Your task to perform on an android device: I am looking forward to having a used car for myself. Search for a used car in the CarTrade app.
Image 0: 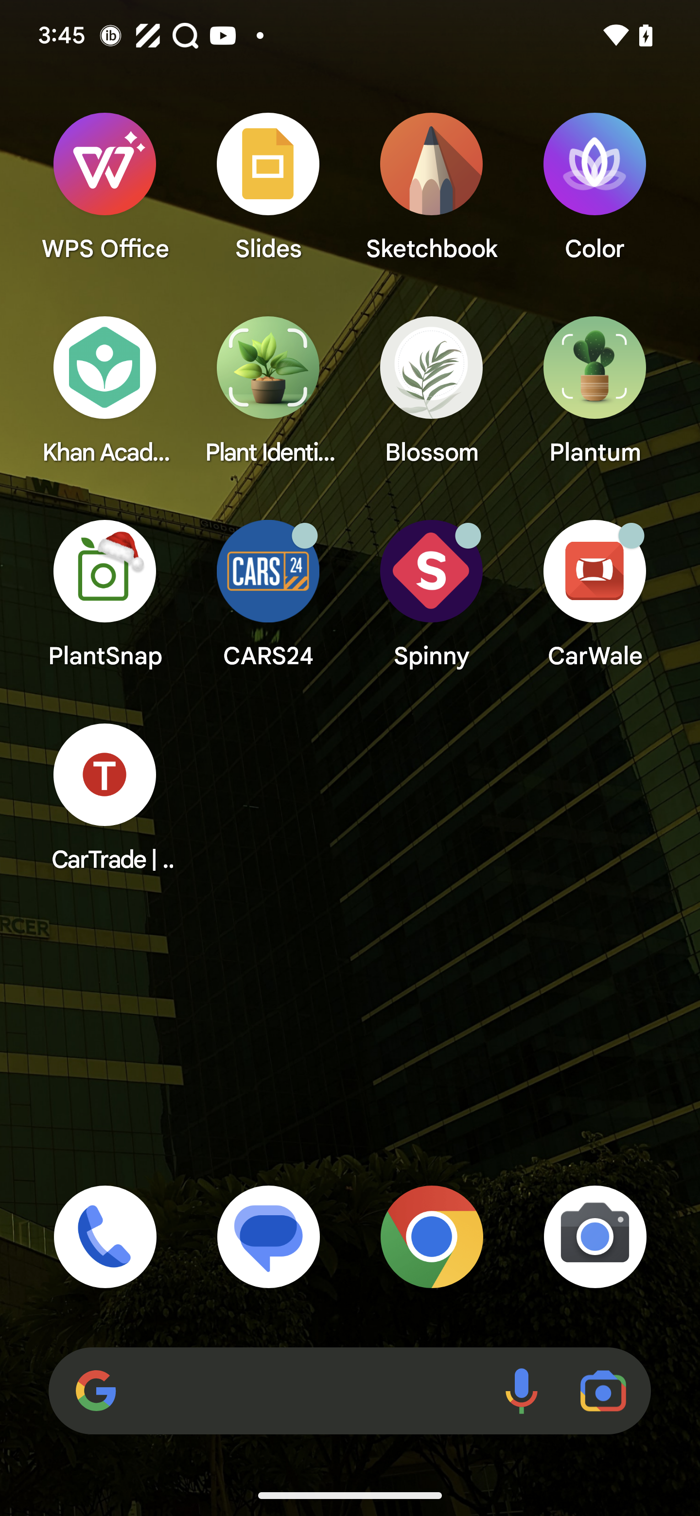
Open CarTrade app
Step 0: open app "CarTrade | Used Cars, New Cars"
Image 1: 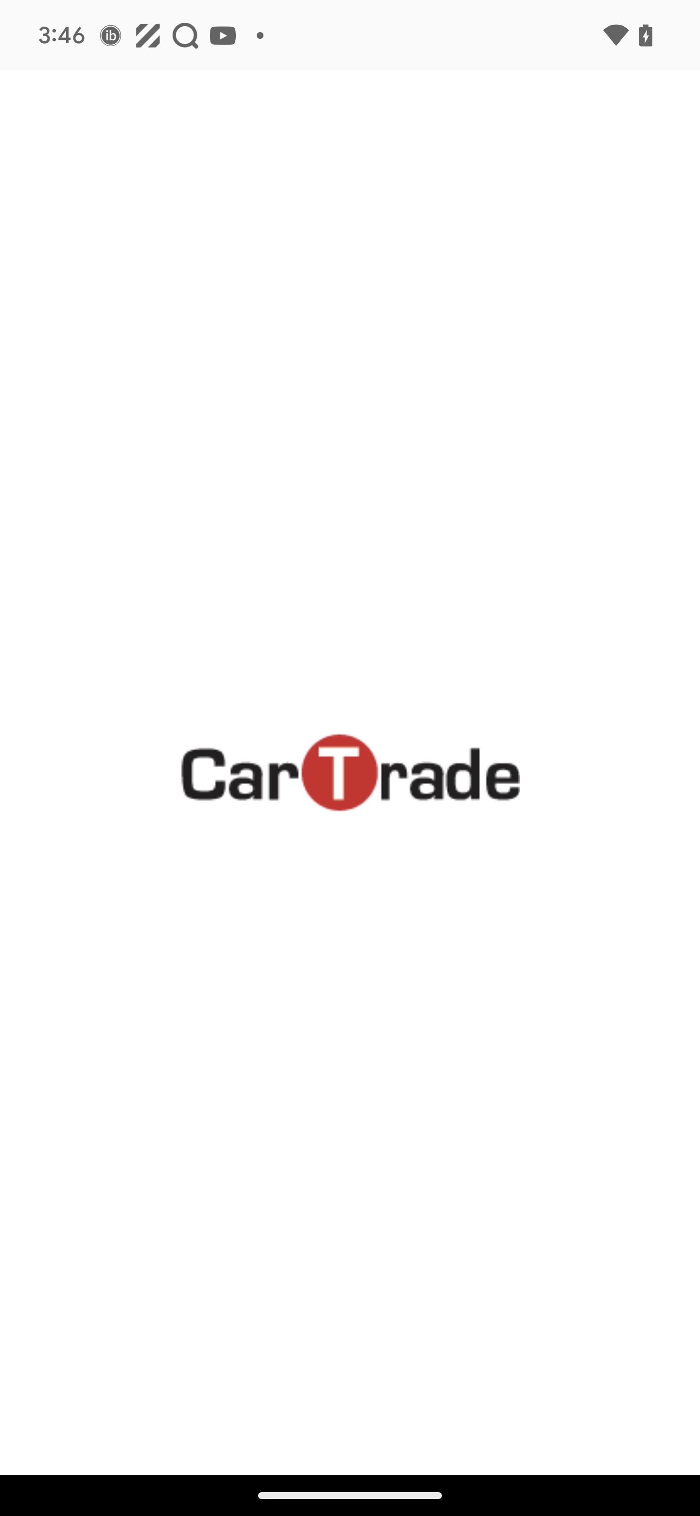
Open CarTrade app
Step 1: wait
Image 2: 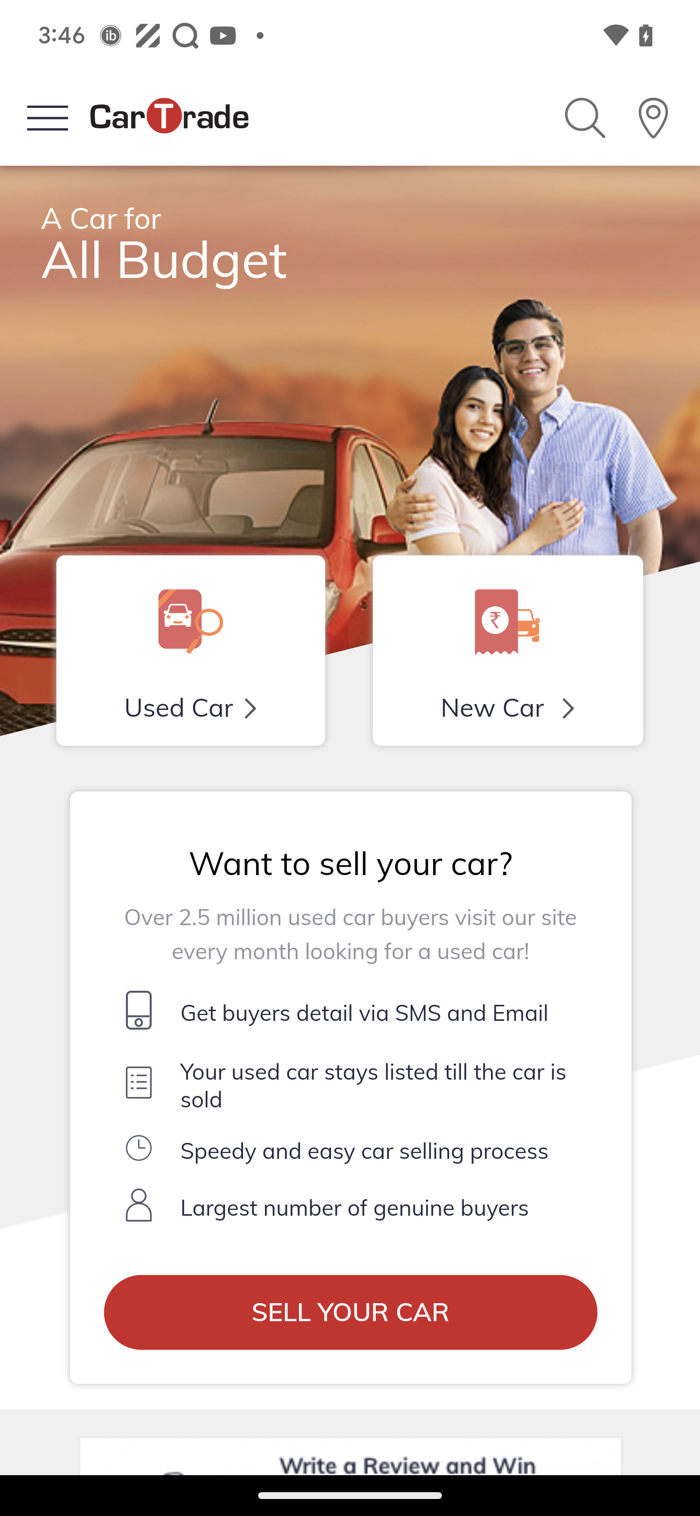
Click on the search icon 
Step 2: click (351, 773)
Image 3: 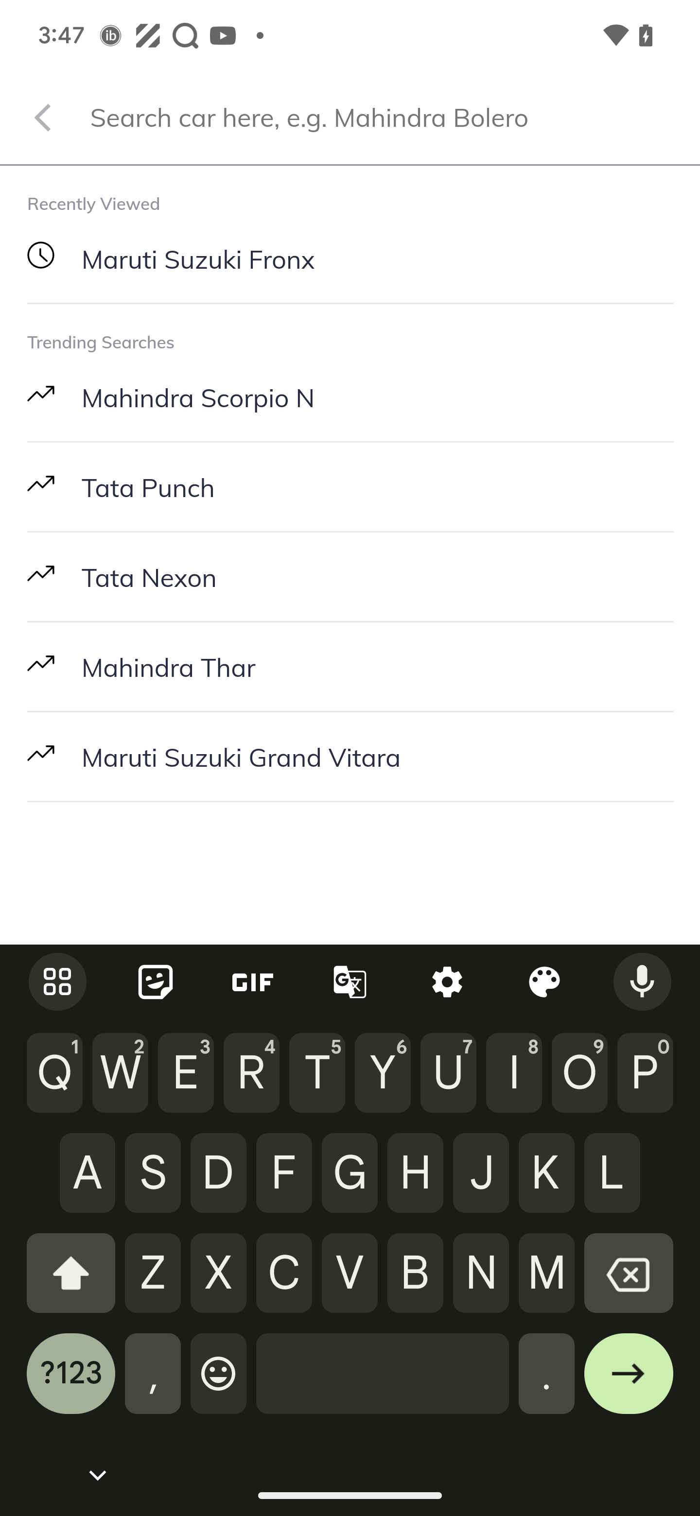
Type SUV Car in the search bar
Step 3: type "SUV Cars"
Image 4: 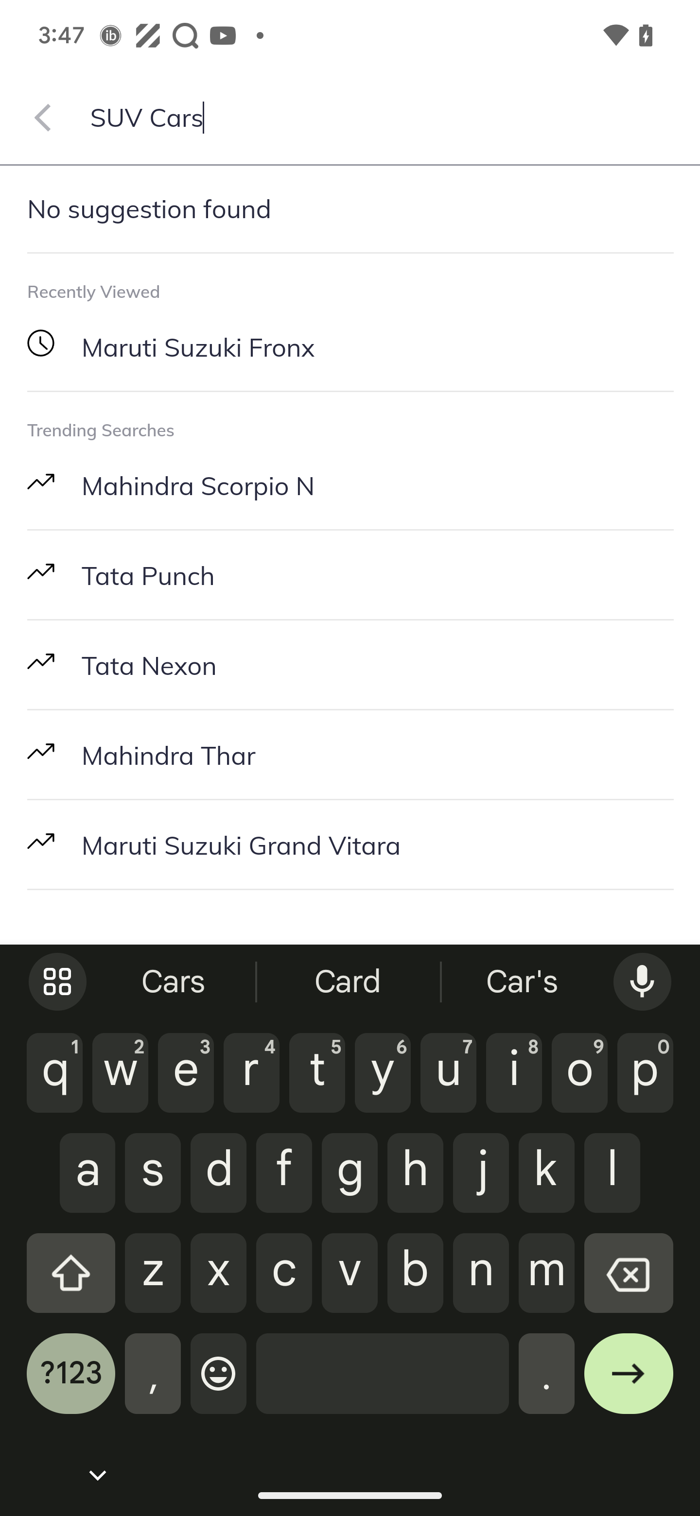
Click on the Maruti Fronx
Step 4: click (195, 347)
Image 5: 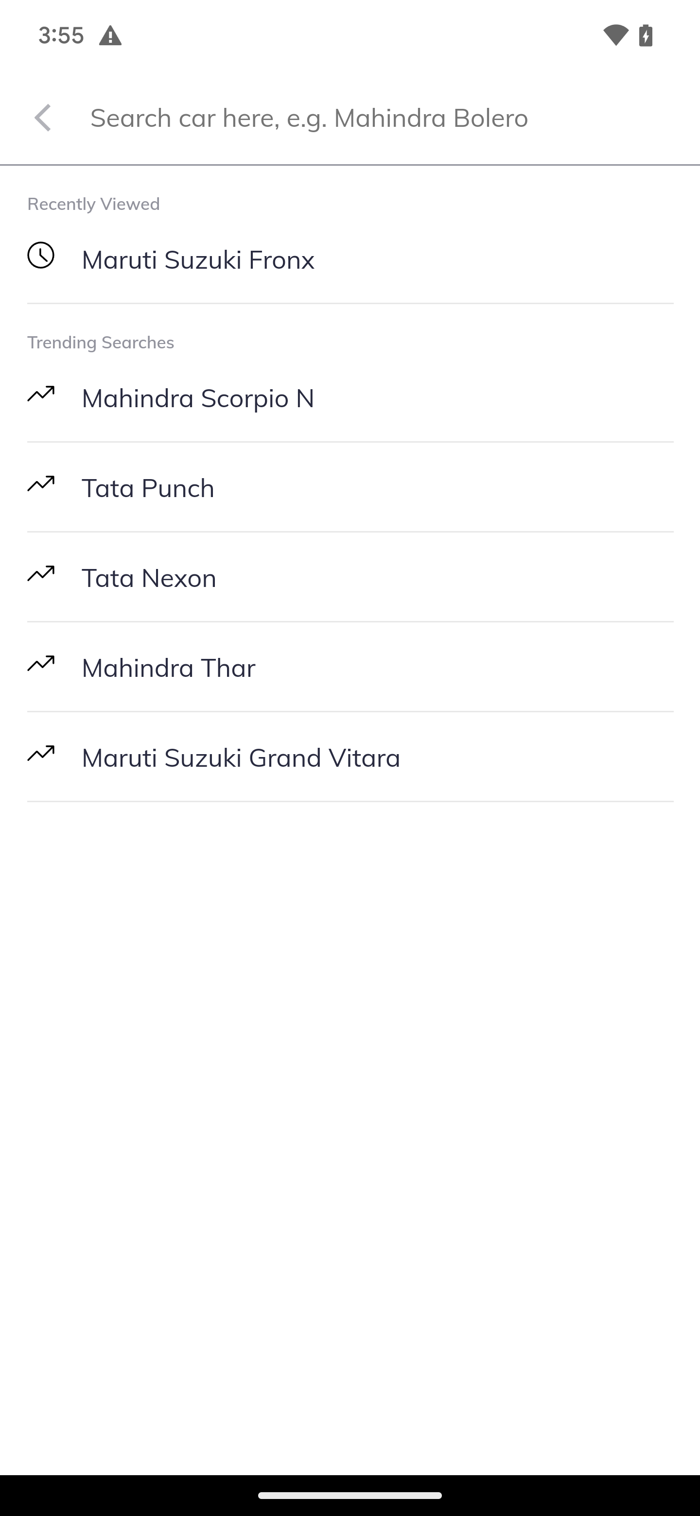
Click on the Maruti Fronx
Step 5: wait